Your task to perform on an android device: My tv wallmount was damaged yesterday and I want to fix it, search for the tv wall mount on coolblue app.
Image 0: 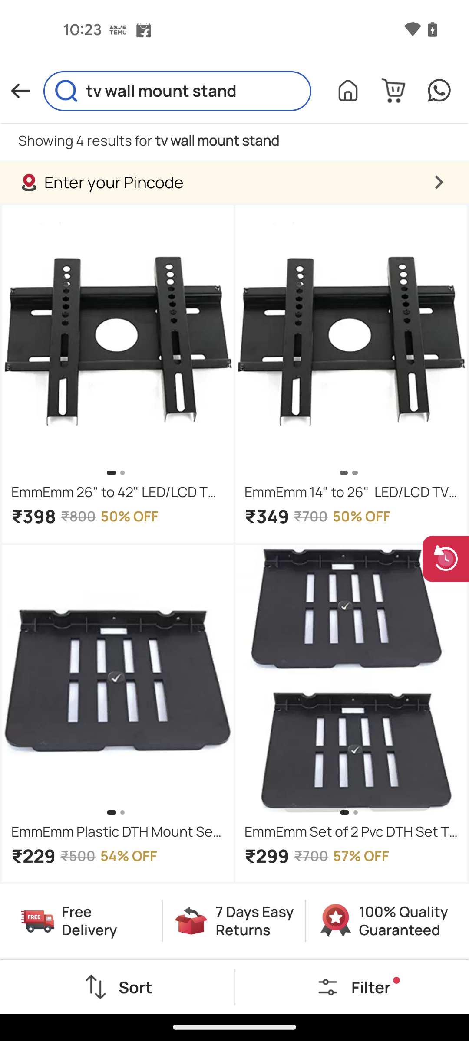
Open the coolblue app
Step 0: open app "Coolblue"
Image 1: 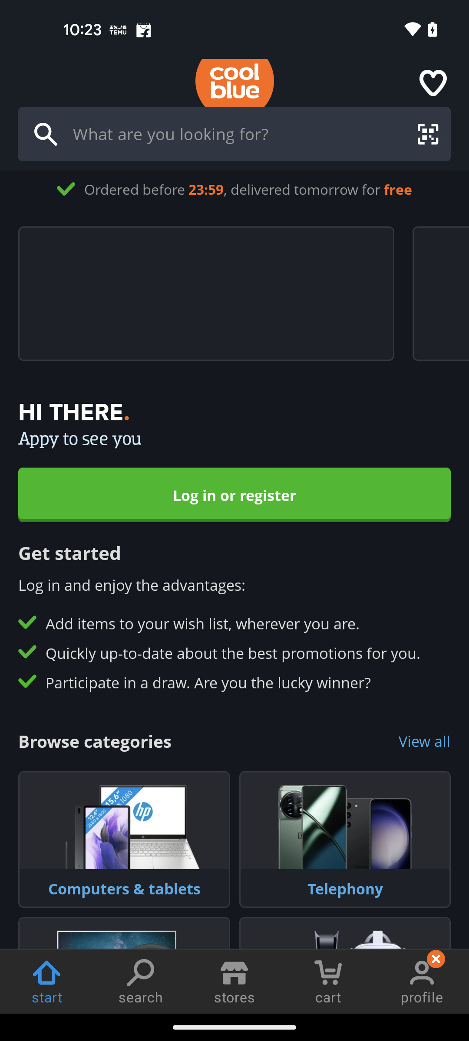
Tap on the search bar at the top of the screen
Step 1: click (234, 134)
Image 2: 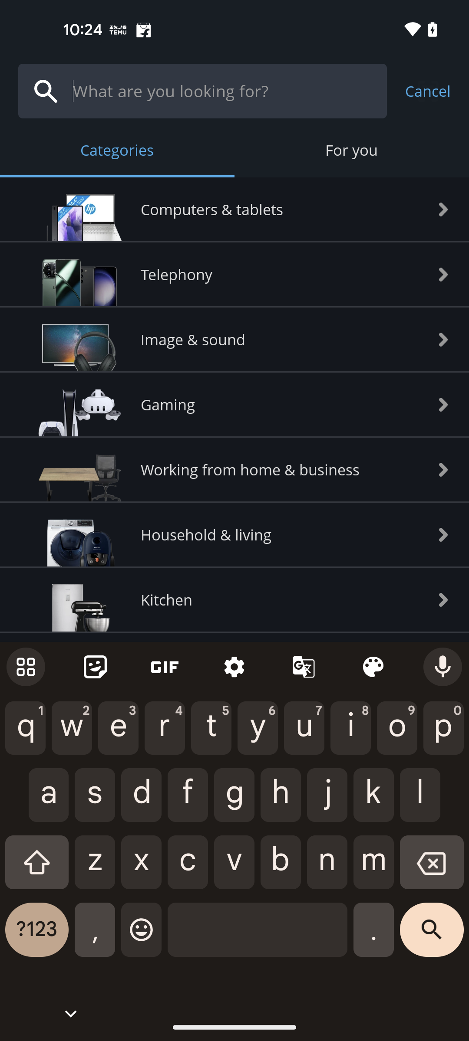
Search for tv wall mount 
Step 2: type "tv wall mount "
Image 3: 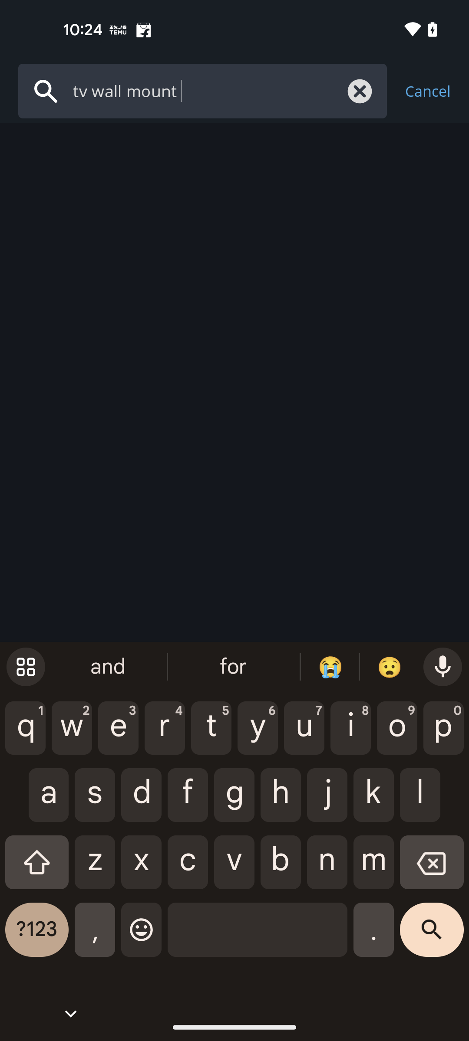
Tap on the search button at the bottom right corner of the screen
Step 3: click (432, 936)